Your task to perform on an android device: Open the PDF file of my favorite book, "The Queen's Gambit," on the PDFelement app.
Image 0: 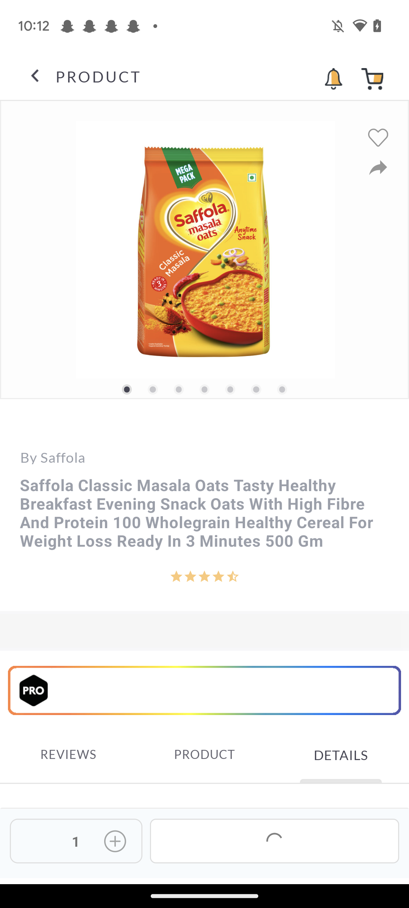
Open the PDFelement app.
Step 0: open app "PDFelement"
Image 1: 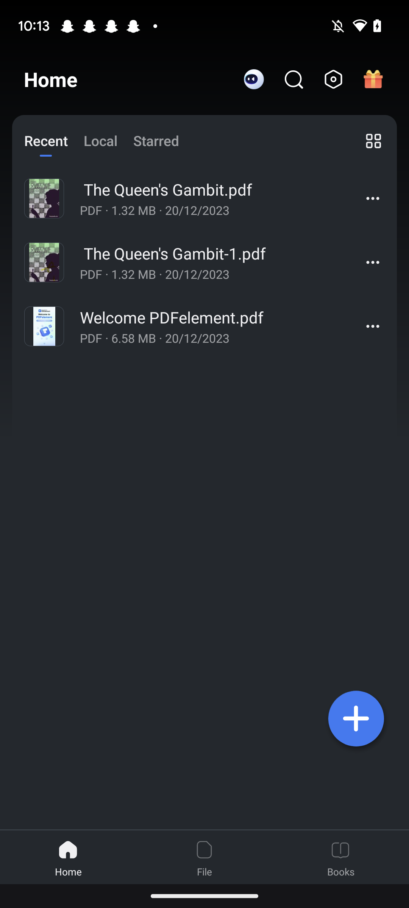
Open the first pdf file "The Queen's Gambit".
Step 1: click (195, 210)
Image 2: 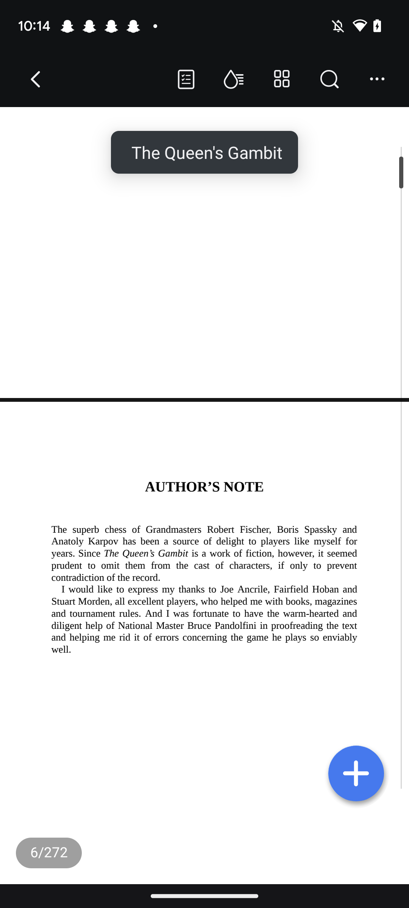
Open the first pdf file "The Queen's Gambit".
Step 2: wait